Your task to perform on an android device: Open the SmartCal app and solve the equation 2x=4 
Image 0: 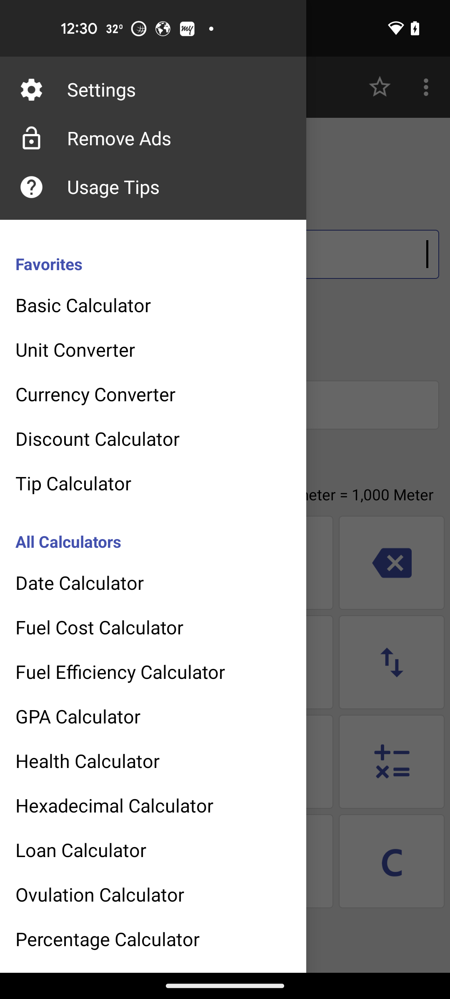
Open the SmartCal app
Step 0: open app "SmartCal"
Image 1: 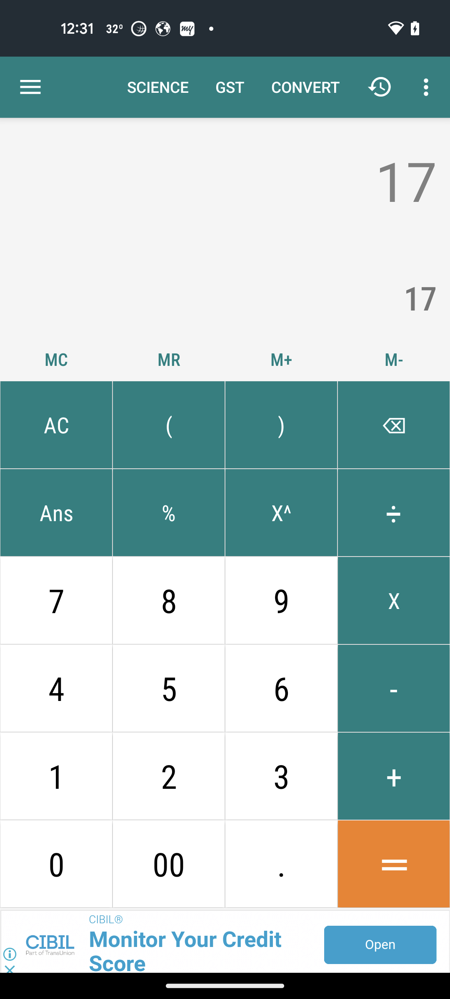
click on menu icon
Step 1: click (30, 87)
Image 2: 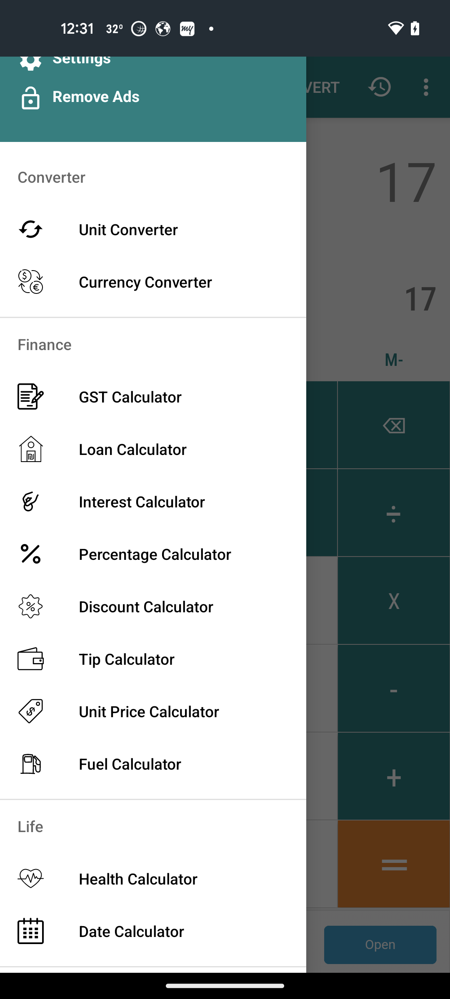
swipe up for equation solver
Step 2: scroll down
Image 3: 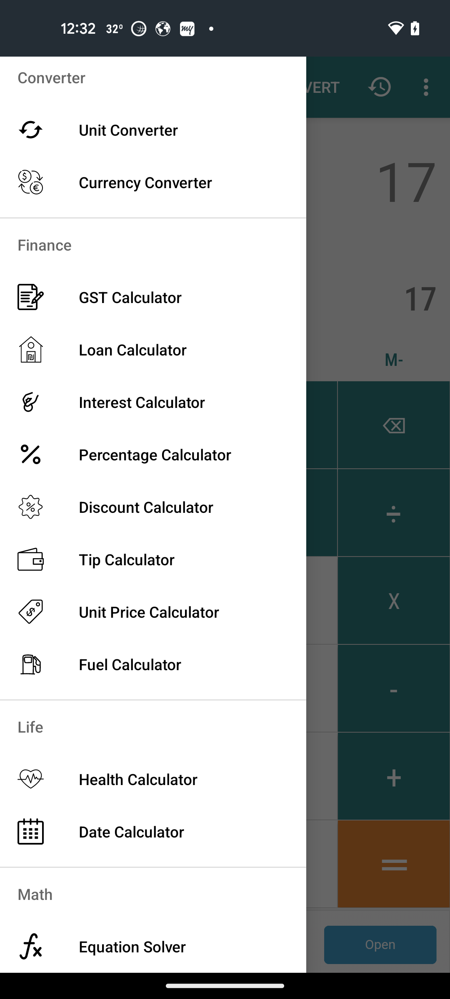
click on equation solver
Step 3: click (185, 939)
Image 4: 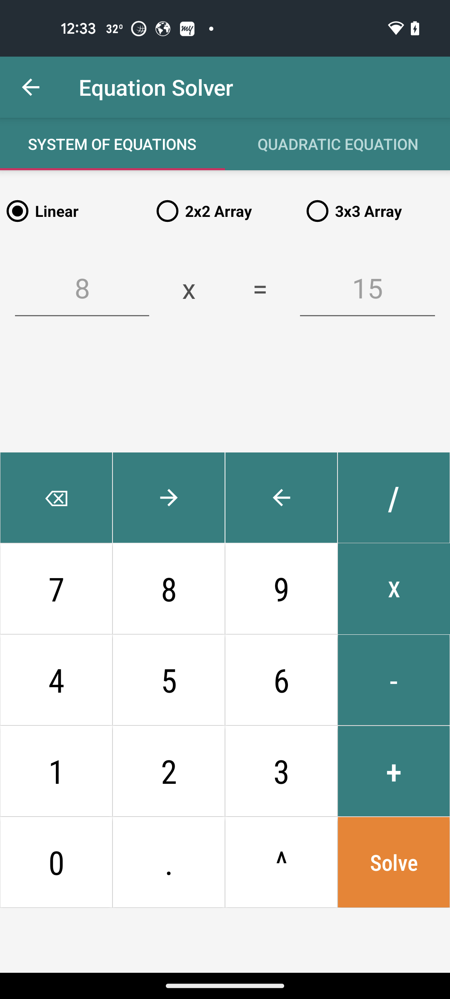
click on value of x
Step 4: click (82, 288)
Image 5: 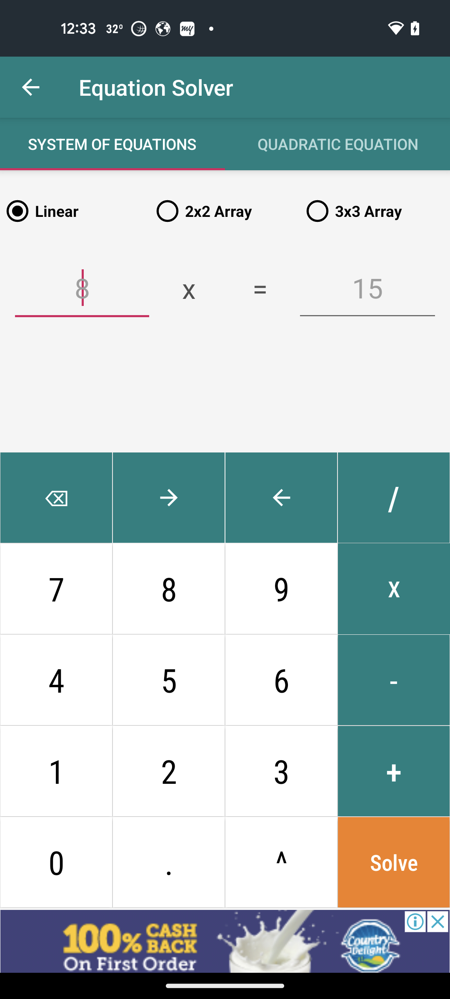
enter 2
Step 5: type "2"
Image 6: 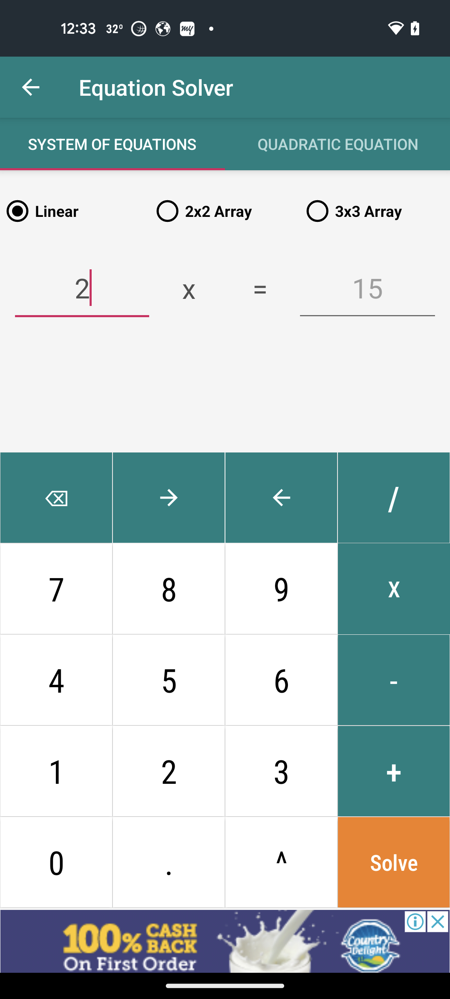
click on other value
Step 6: click (367, 288)
Image 7: 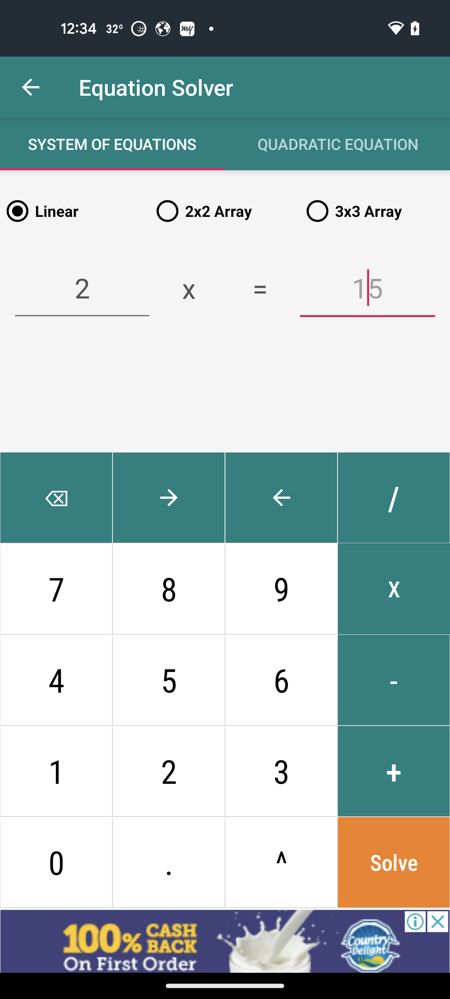
enter value 4
Step 7: type "4"
Image 8: 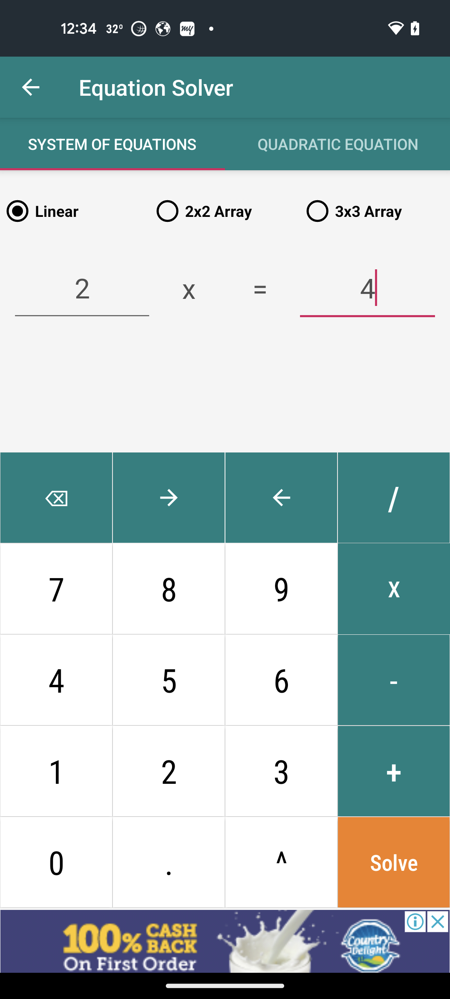
click on solve button
Step 8: click (394, 862)